Your task to perform on an android device: It's great to learn the first lesson. Show me progress of my learning
Image 0: 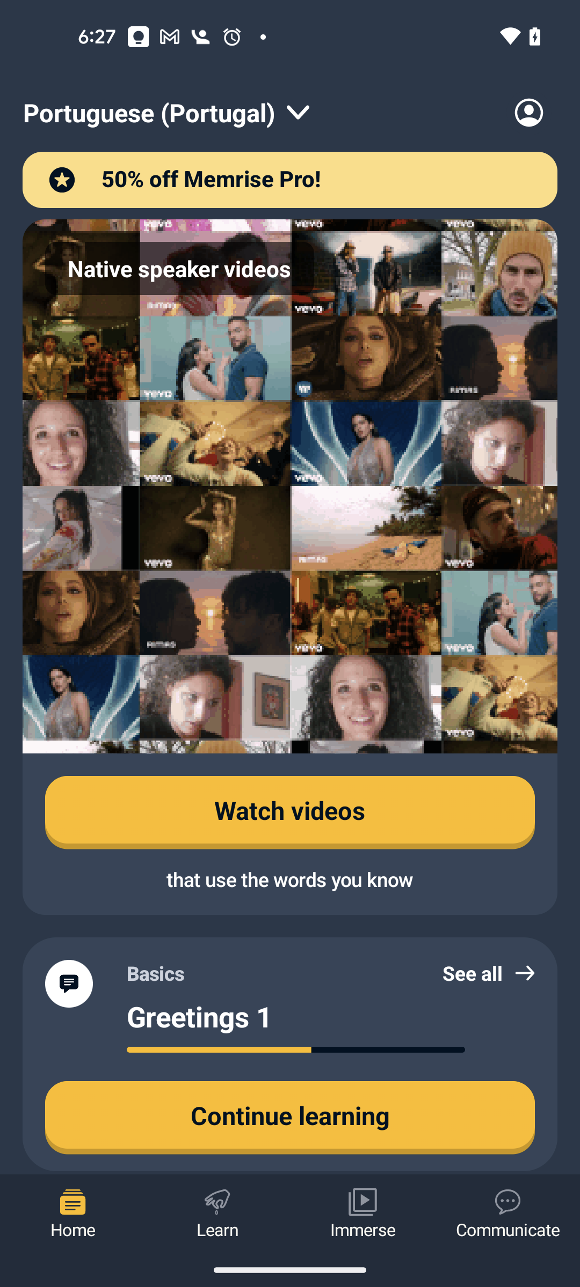
Scroll down to view more
Step 0: scroll down